Your task to perform on an android device: Download the DIY tool kit file to my device using the Pcloud app.
Image 0: 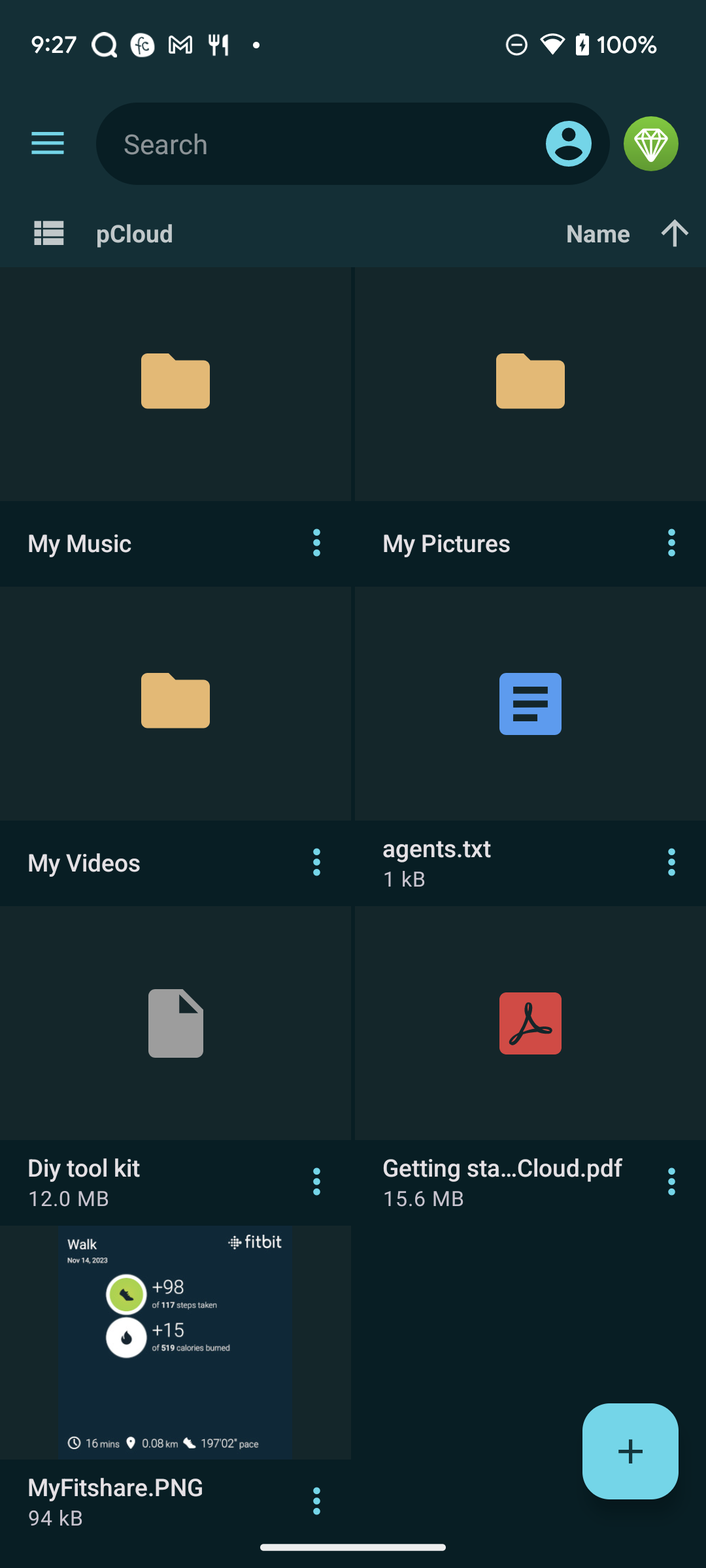
Click on the three dot icon of Diy tool kit file
Step 0: click (315, 1181)
Image 1: 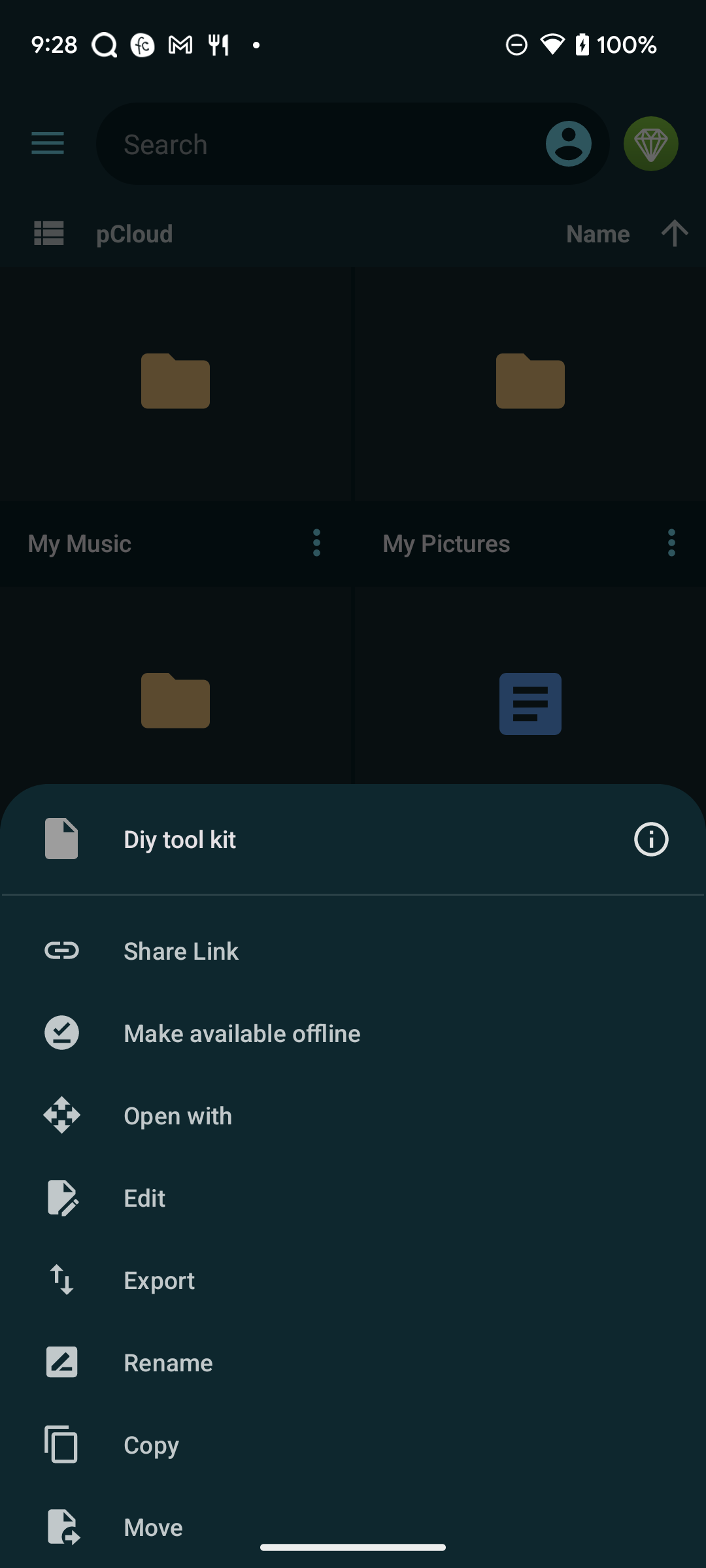
swipe up to see download option
Step 1: scroll down
Image 2: 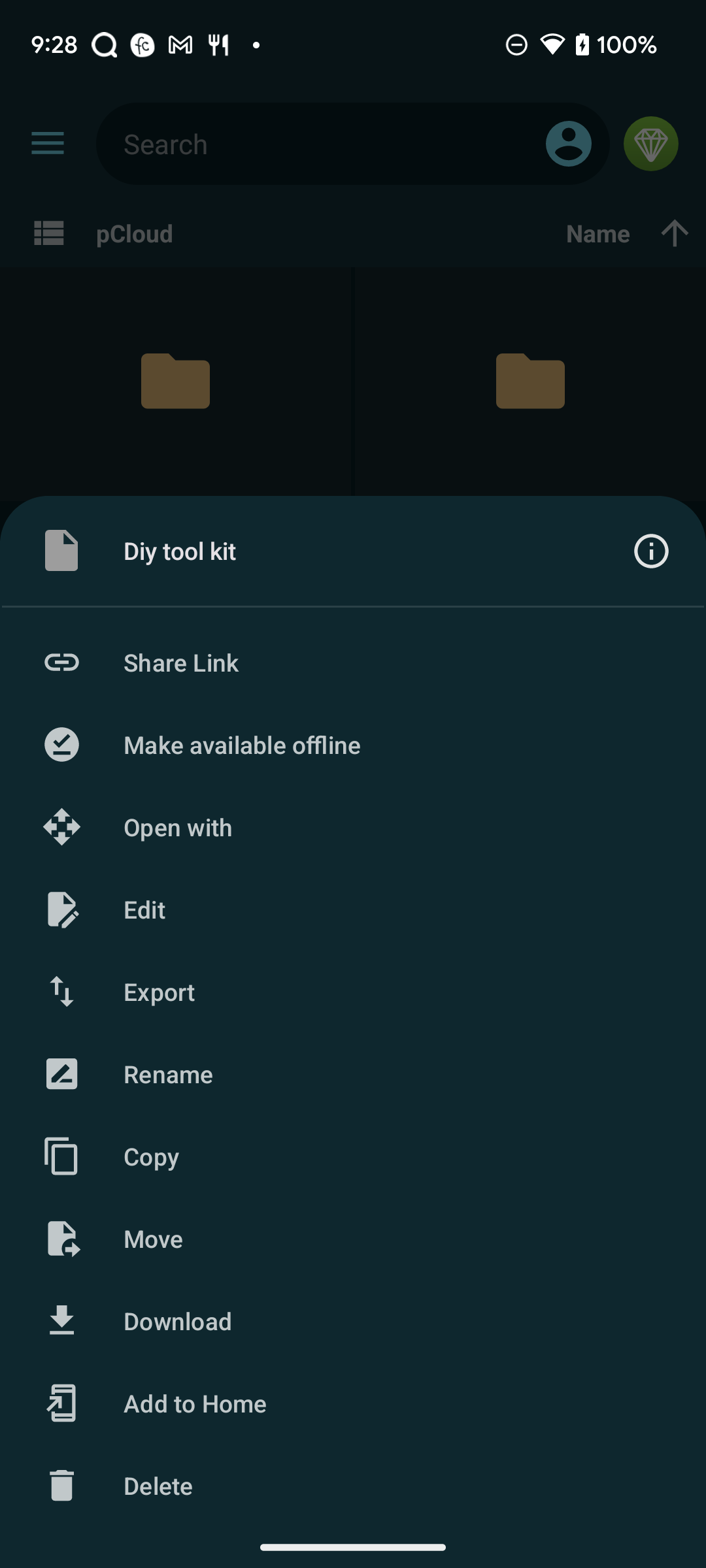
Click on the Download option
Step 2: click (352, 1321)